Your task to perform on an android device: Go to the Ubuy app and search for hardware products for home improvement.
Image 0: 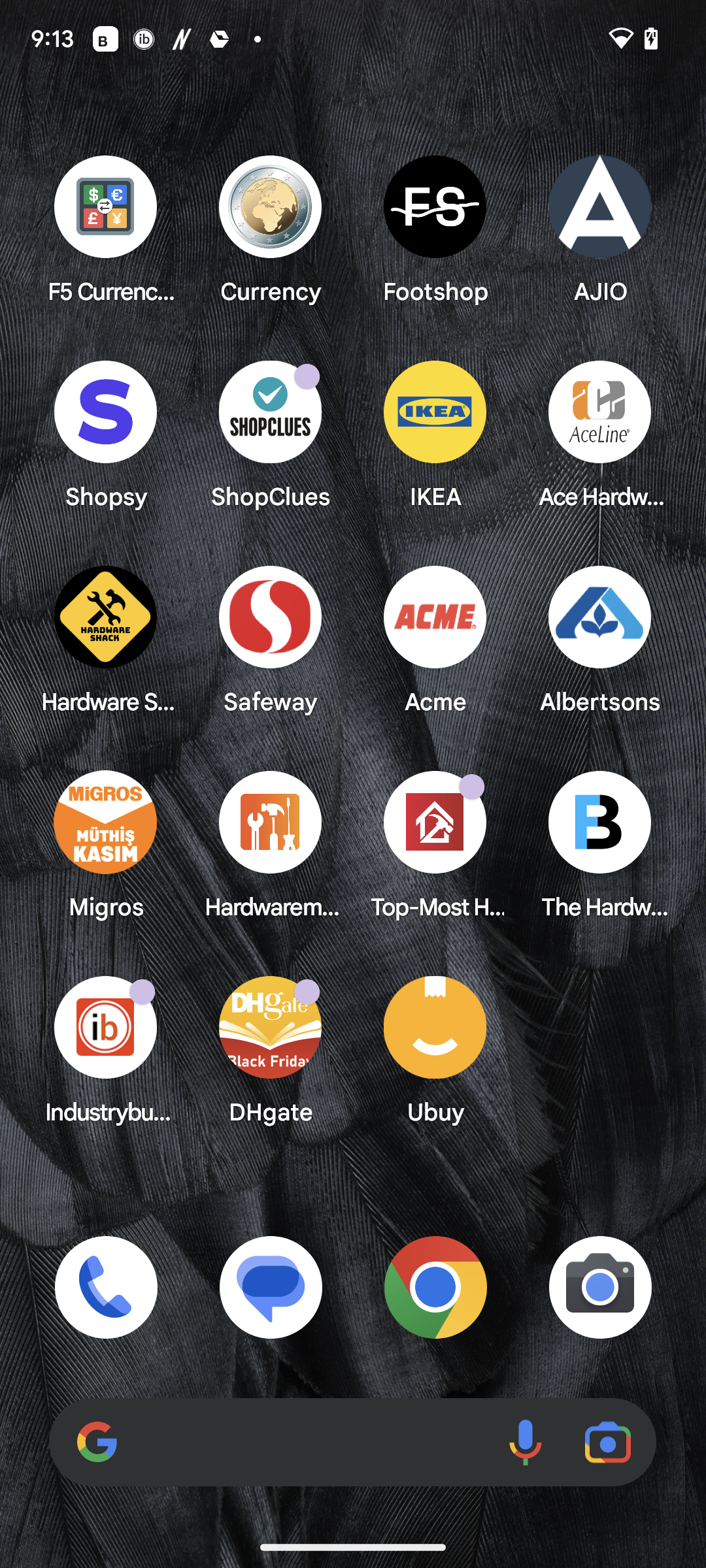
Open the Ubuy app.
Step 0: open app "Ubuy"
Image 1: 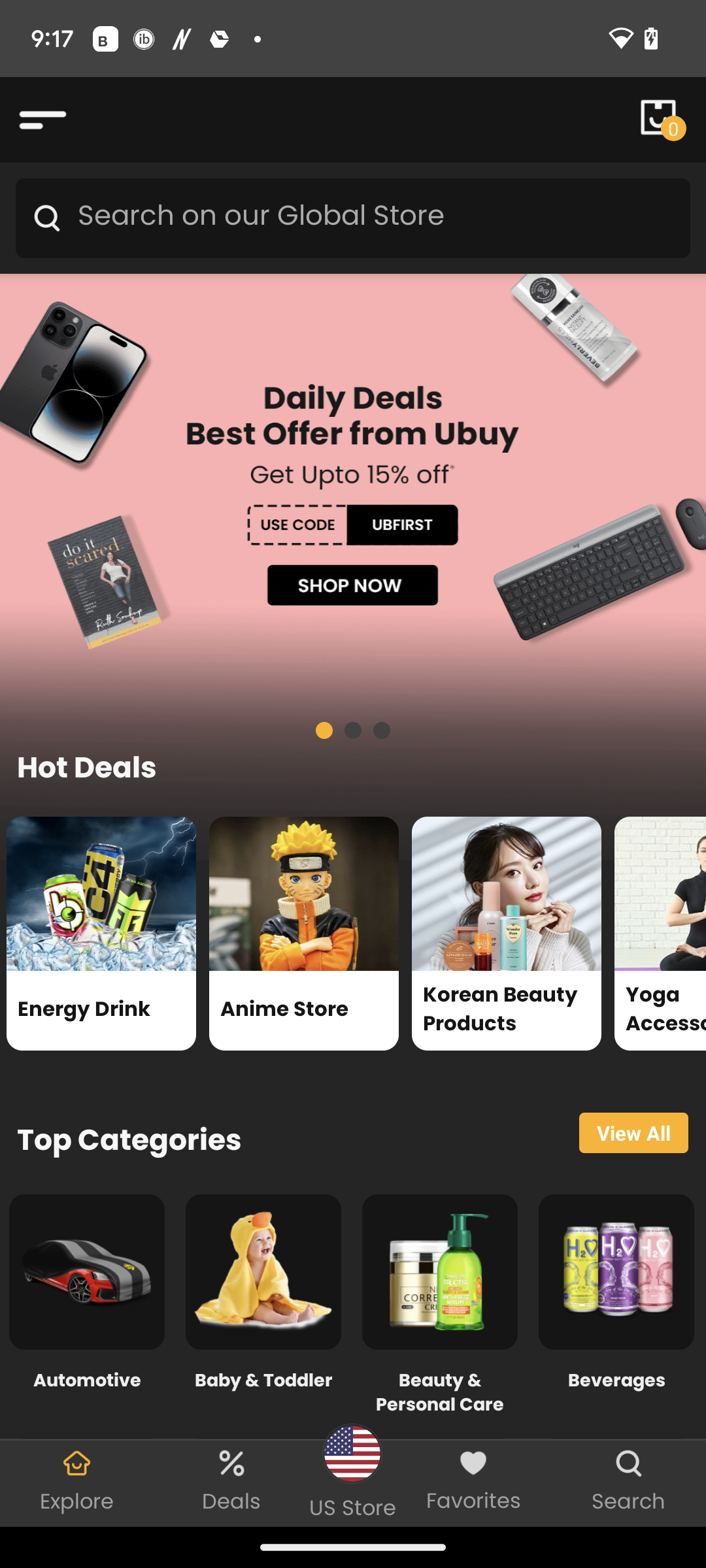
Click on the search bar at the top of the screen.
Step 1: click (375, 218)
Image 2: 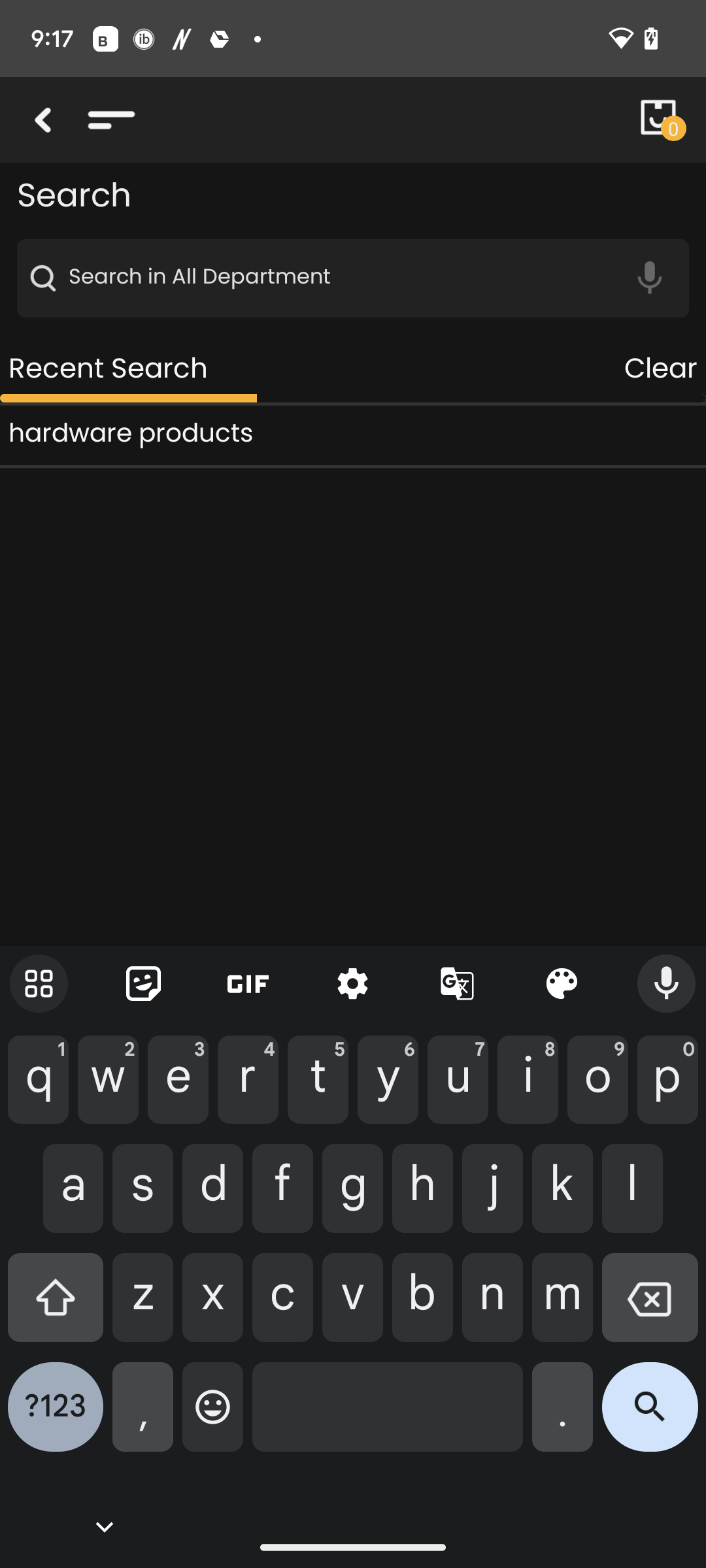
Type hardware products in the search bar.
Step 2: type "hardware products"
Image 3: 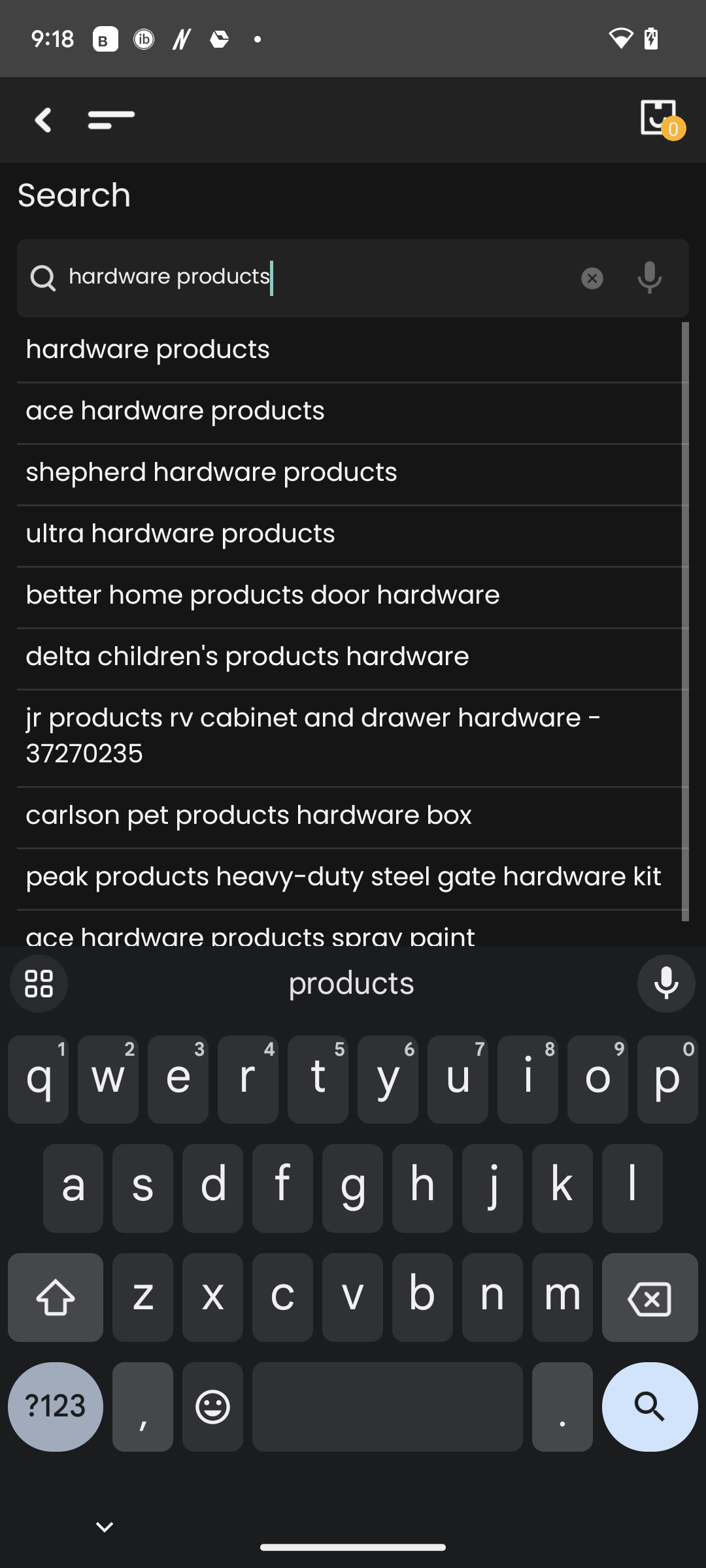
Click on the search icon at the bottom right corner of the screen.
Step 3: click (650, 1417)